Your task to perform on an android device: I want to save the Movie name Doc if i am willing to open it in future so i will open it and check my favourite movies name
Image 0: 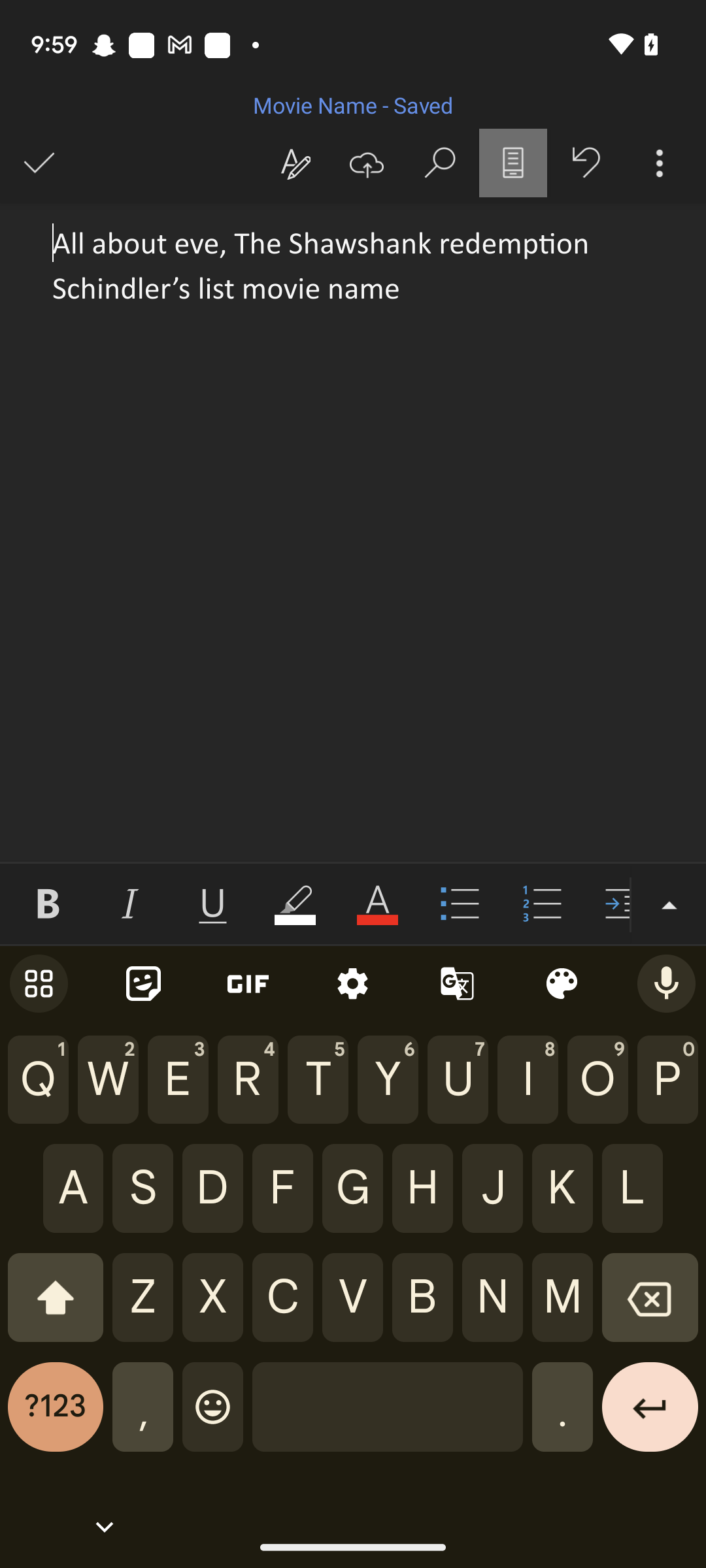
click on the save icon 
Step 0: click (39, 163)